Your task to perform on an android device: Send a hello message to my friend Amelia Miller on the Skype app.
Image 0: 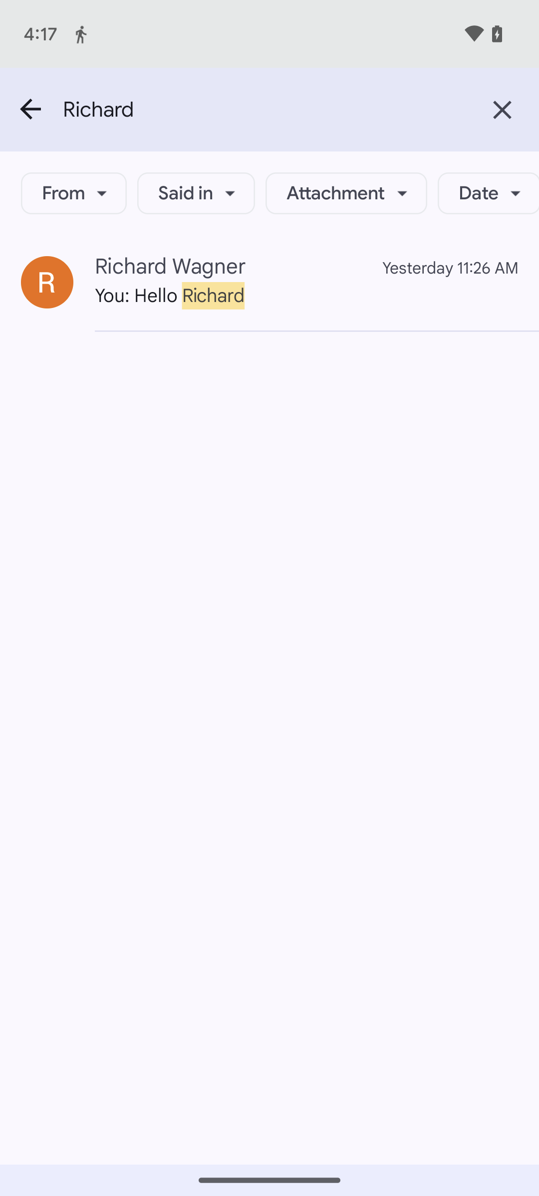
Open the Skype app.
Step 0: open app "Skype"
Image 1: 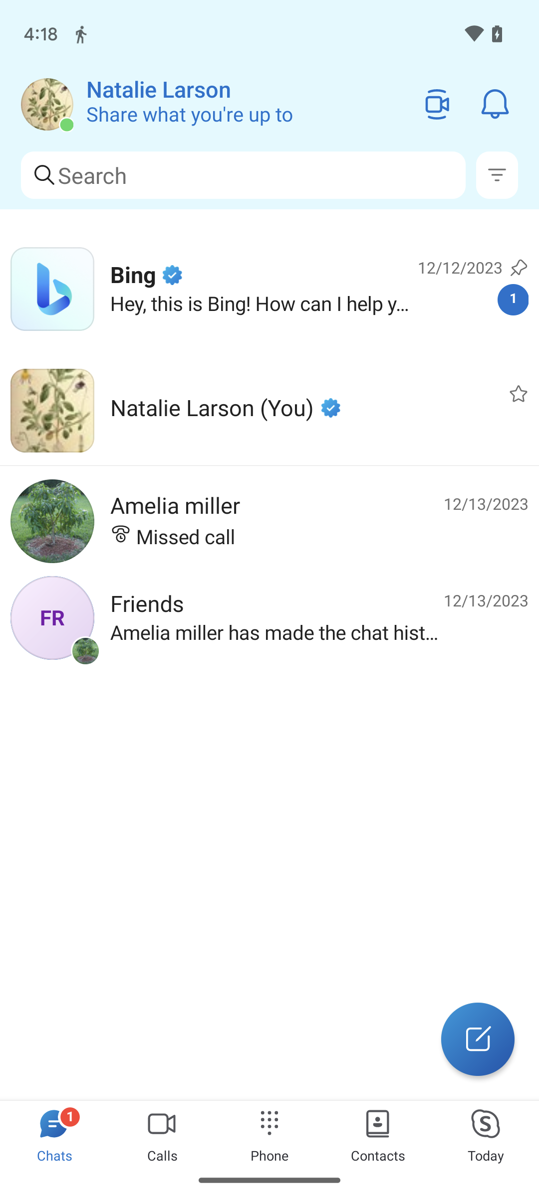
Click on the chat of Amelia Miller.
Step 1: click (269, 521)
Image 2: 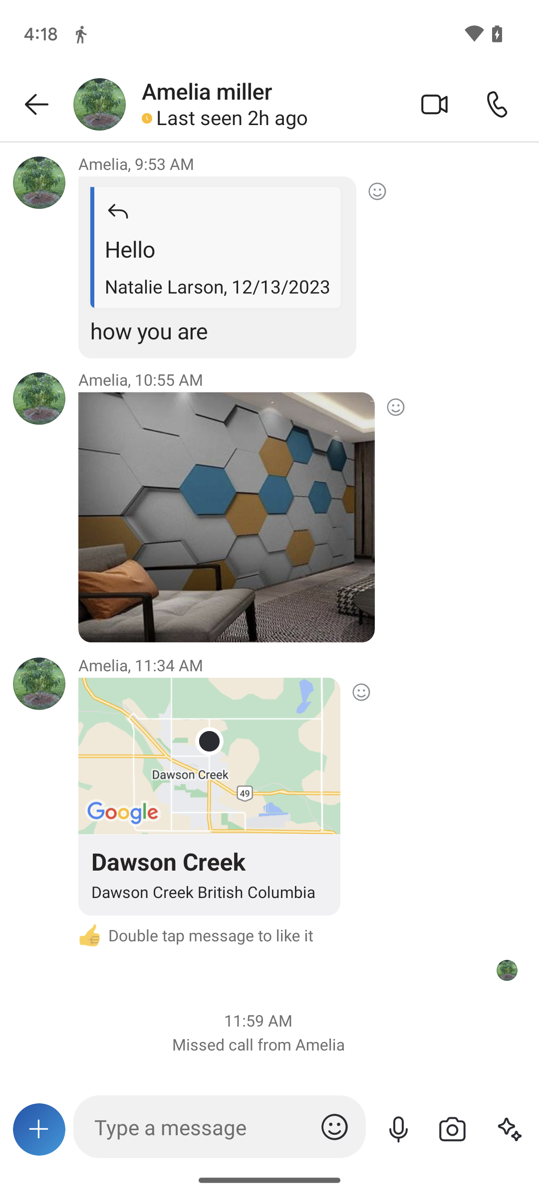
Click on the typing box at the bottom of the screen.
Step 2: click (204, 1127)
Image 3: 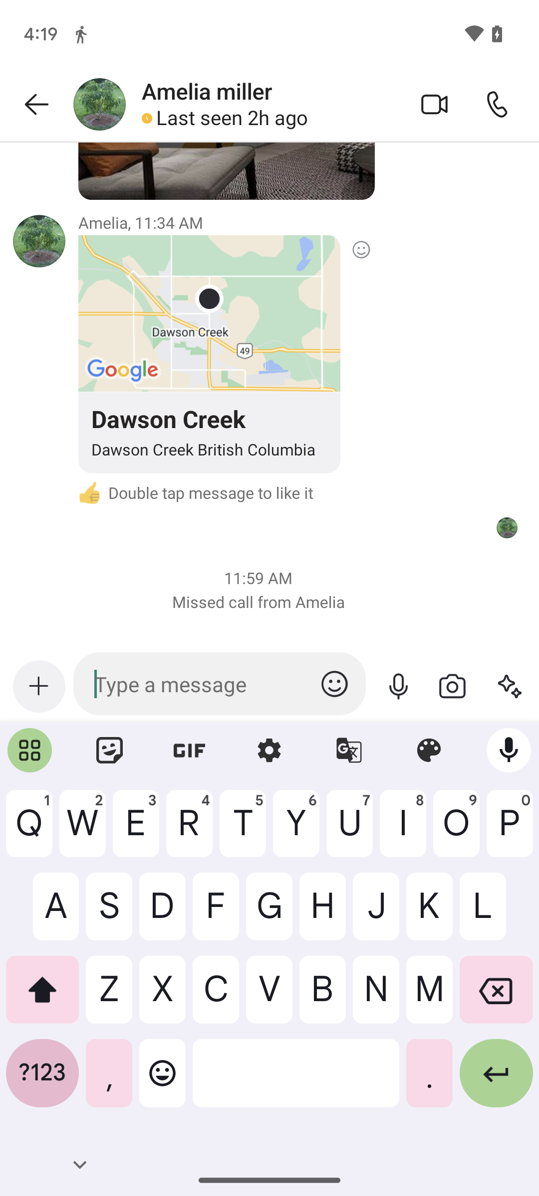
Type in Hello Amelia.
Step 3: type "Hello Amelia"
Image 4: 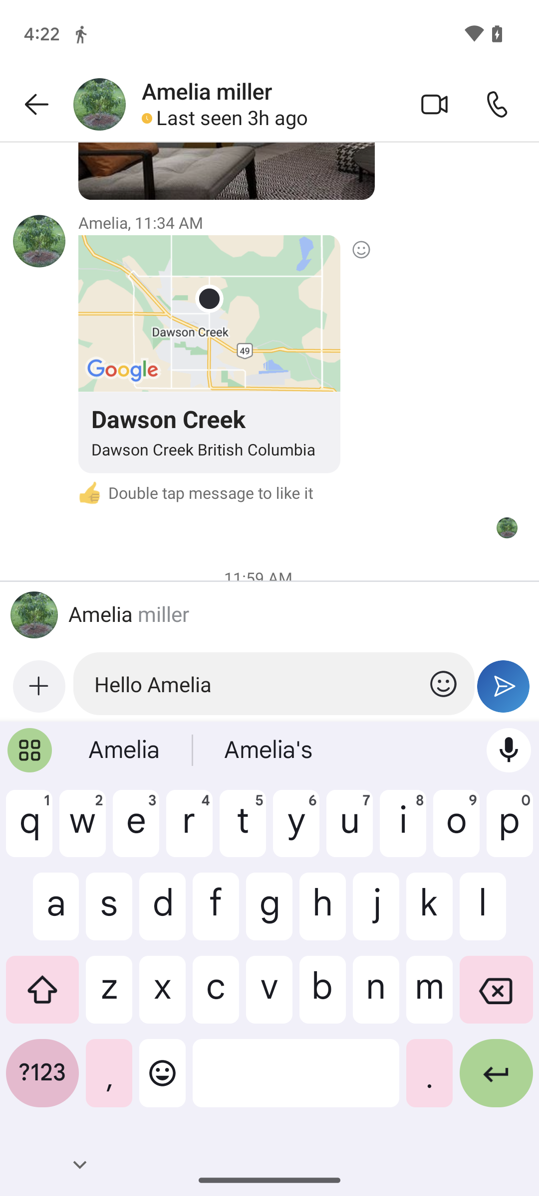
Click on the send button at the right side of the typing box.
Step 4: click (504, 686)